Your task to perform on an android device: Maria wants to get started the same but she is a little bit confused about the results , share the progress with Maria at Maria.rossi1993@gmail.com
Image 0: 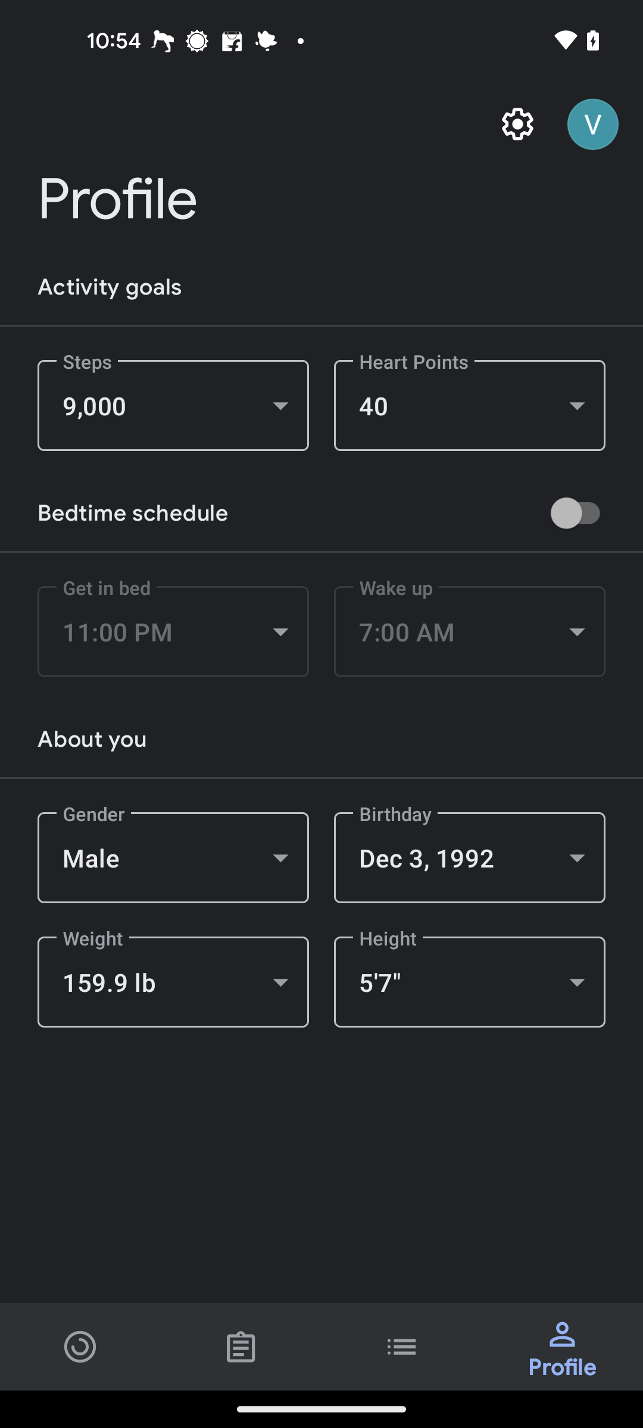
Click on the Journal tab
Step 0: click (241, 1346)
Image 1: 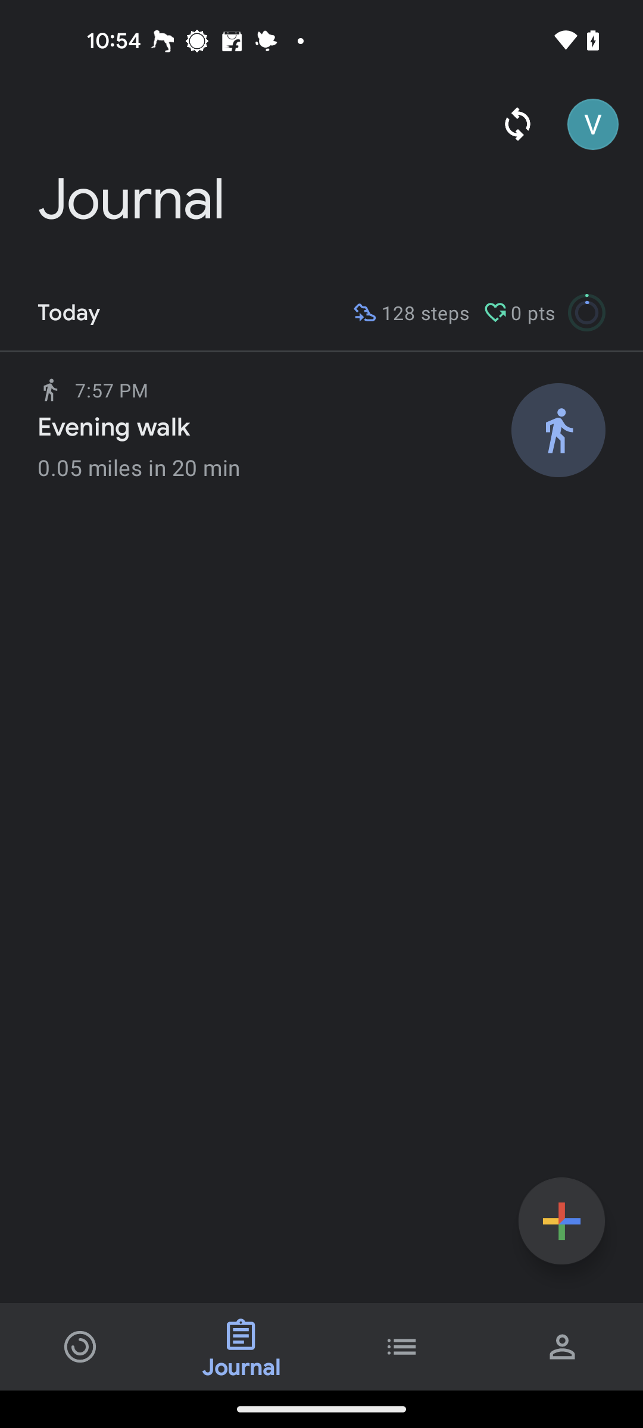
Click on the Evening walk activity
Step 1: click (274, 427)
Image 2: 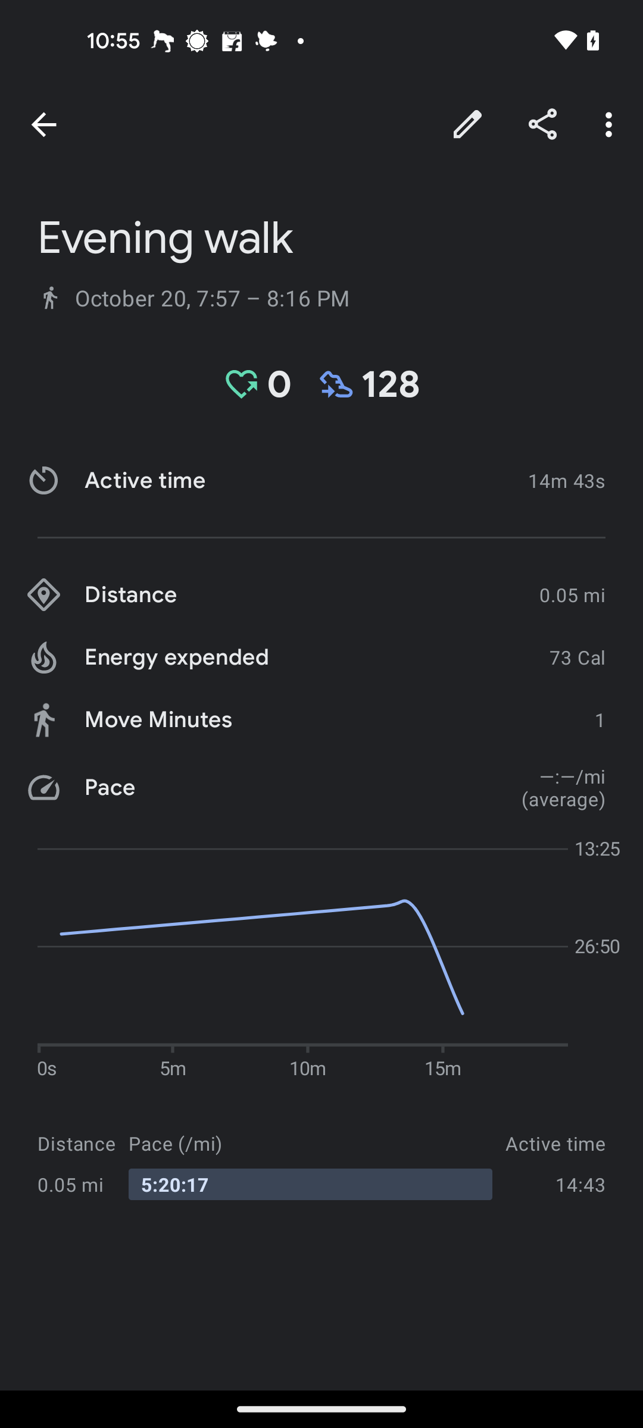
Click on the share icon at the top right of the screen
Step 2: click (543, 124)
Image 3: 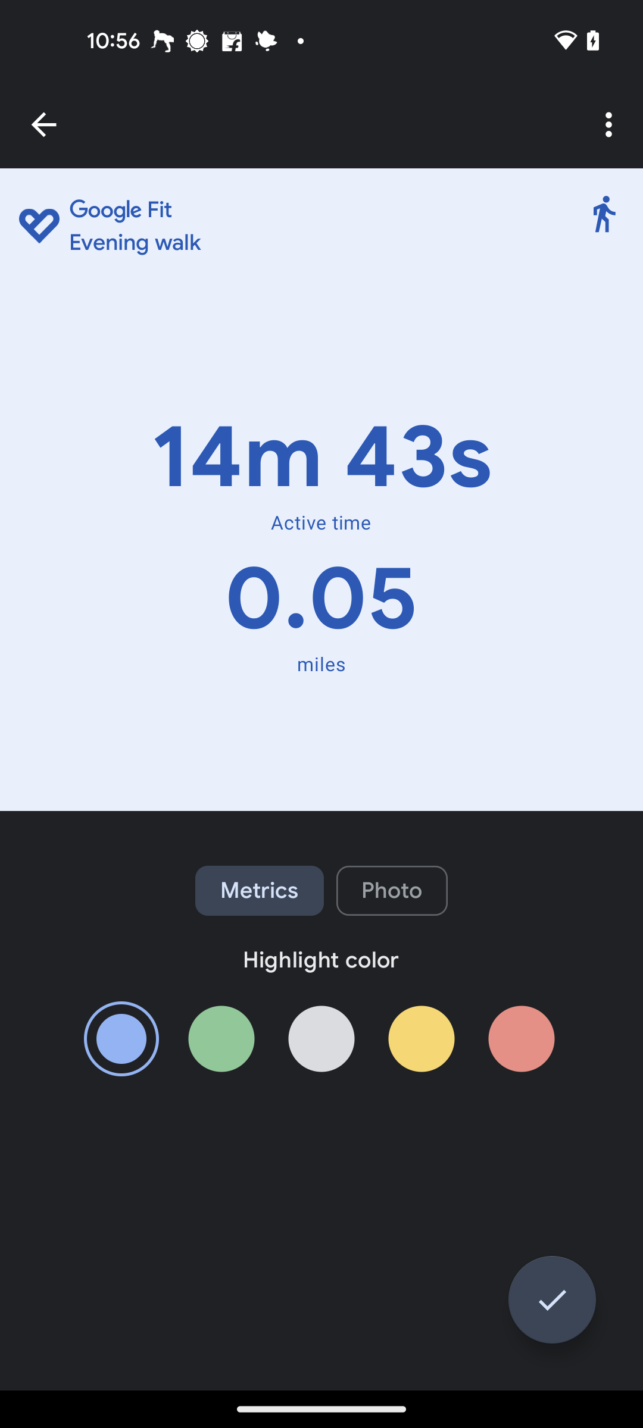
Click on the tick button at the bottom right corner of the screen
Step 3: click (552, 1299)
Image 4: 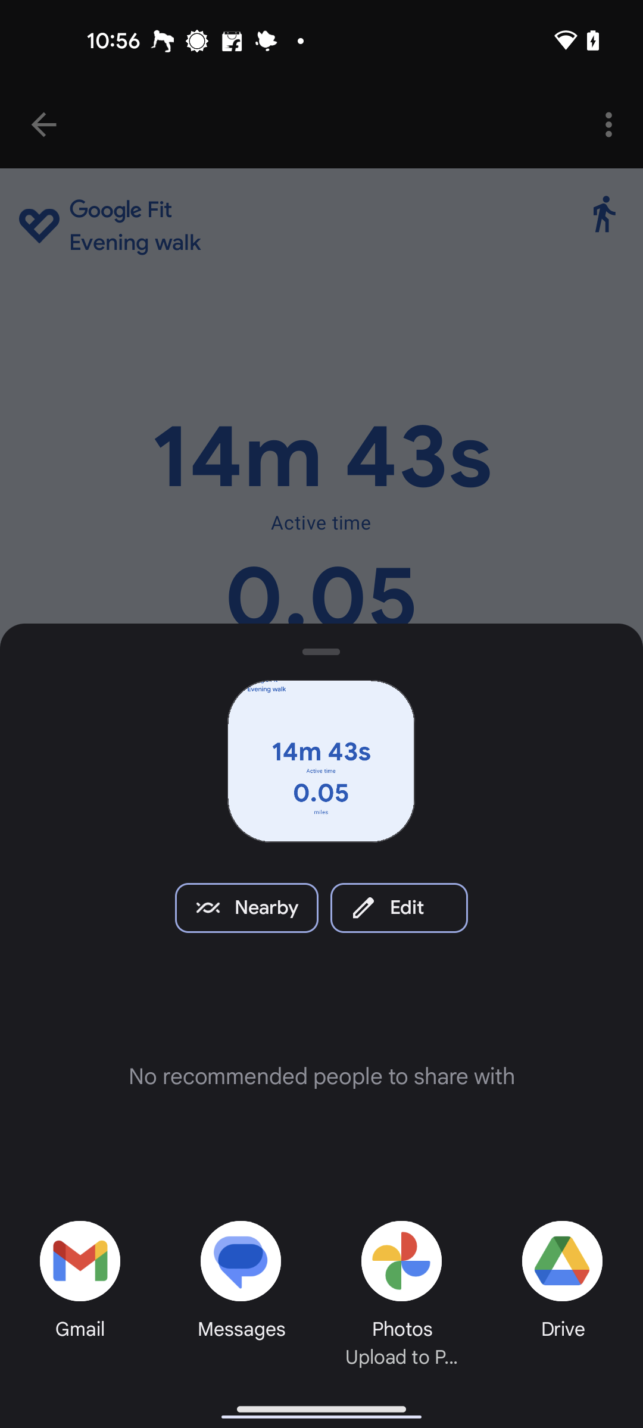
Select Gmail for sharing
Step 4: click (77, 1254)
Image 6: 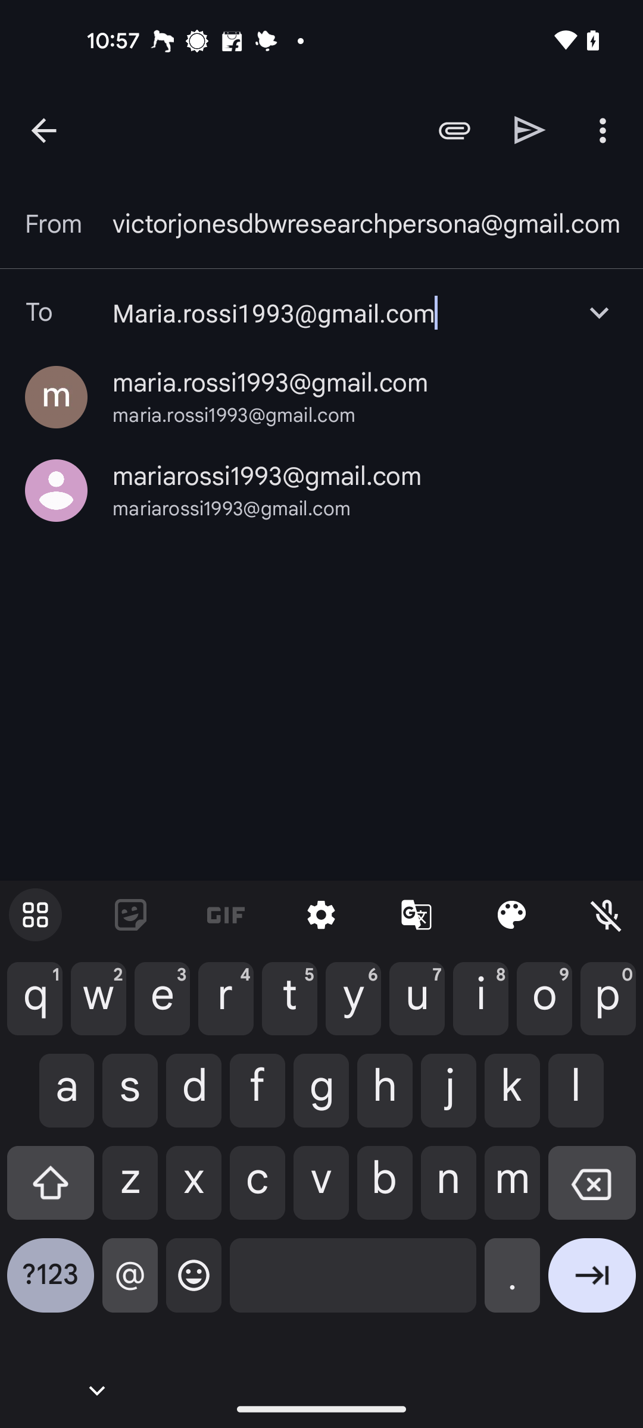
Select the first resulted mail id
Step 6: click (270, 383)
Image 7: 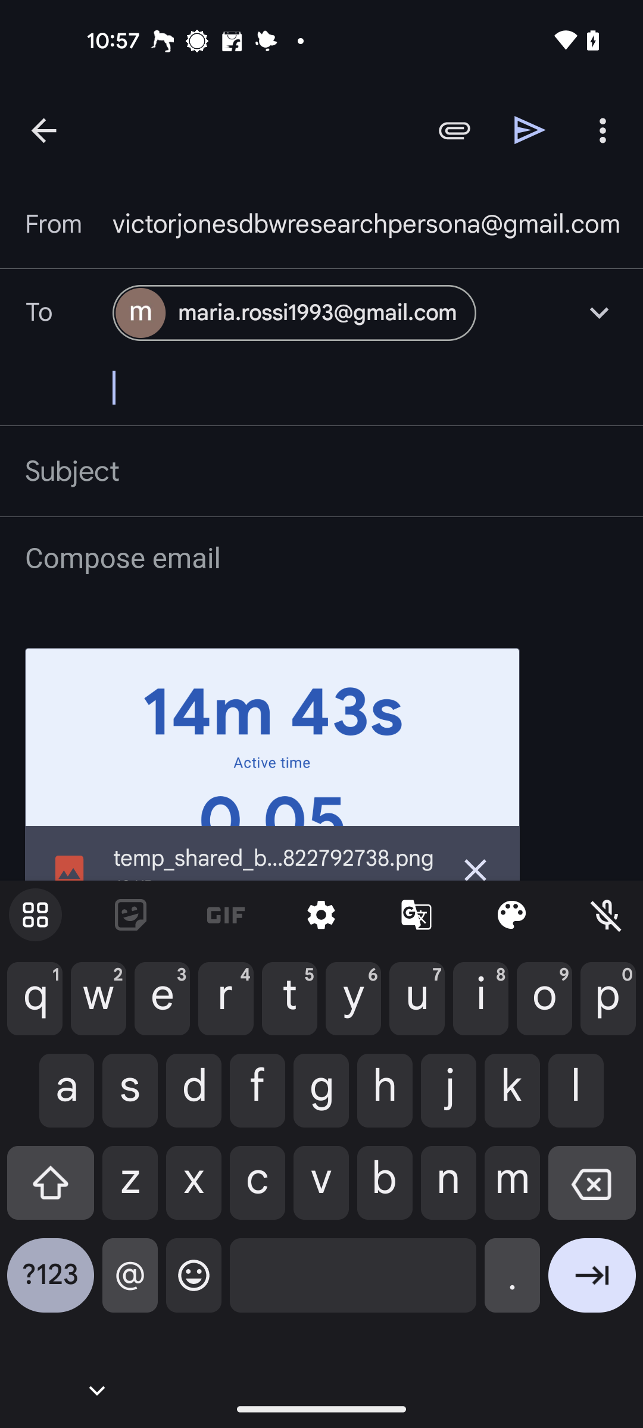
Click in the Send button at the top right of the screen
Step 7: click (530, 130)